Your task to perform on an android device: In the Google contacts app , Export the contact to the contact.vcf file.
Image 0: 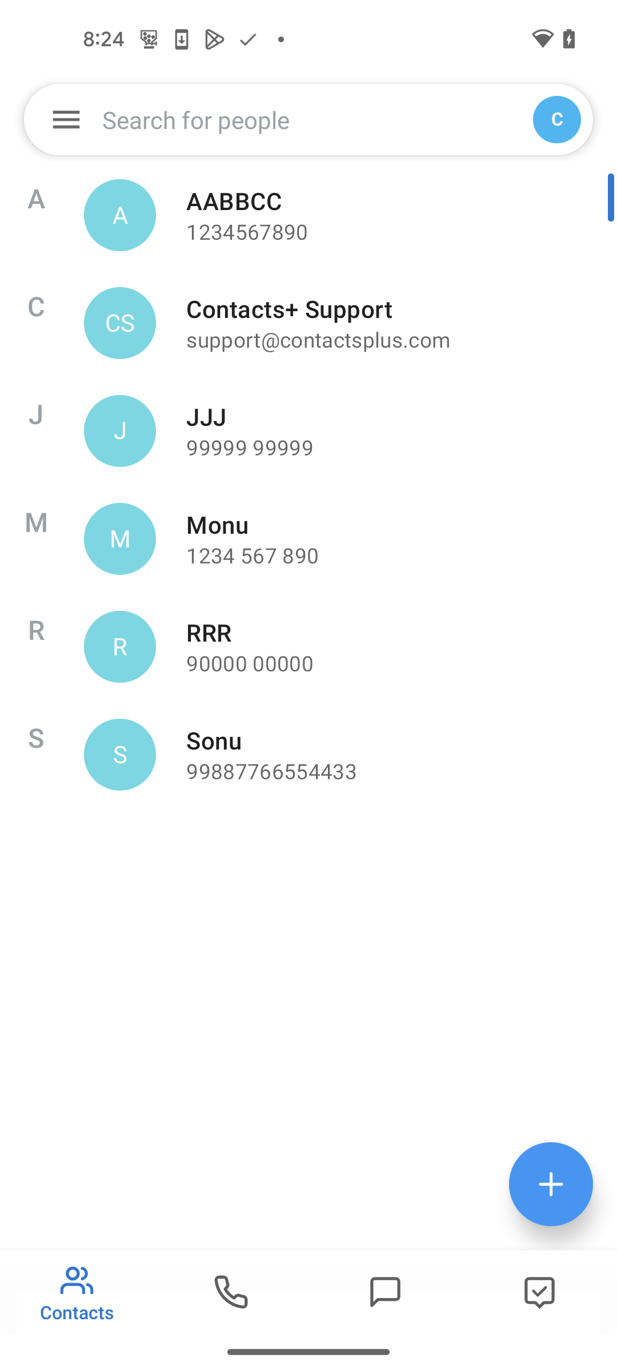
Open the Google contacts app
Step 0: open app "Contacts"
Image 1: 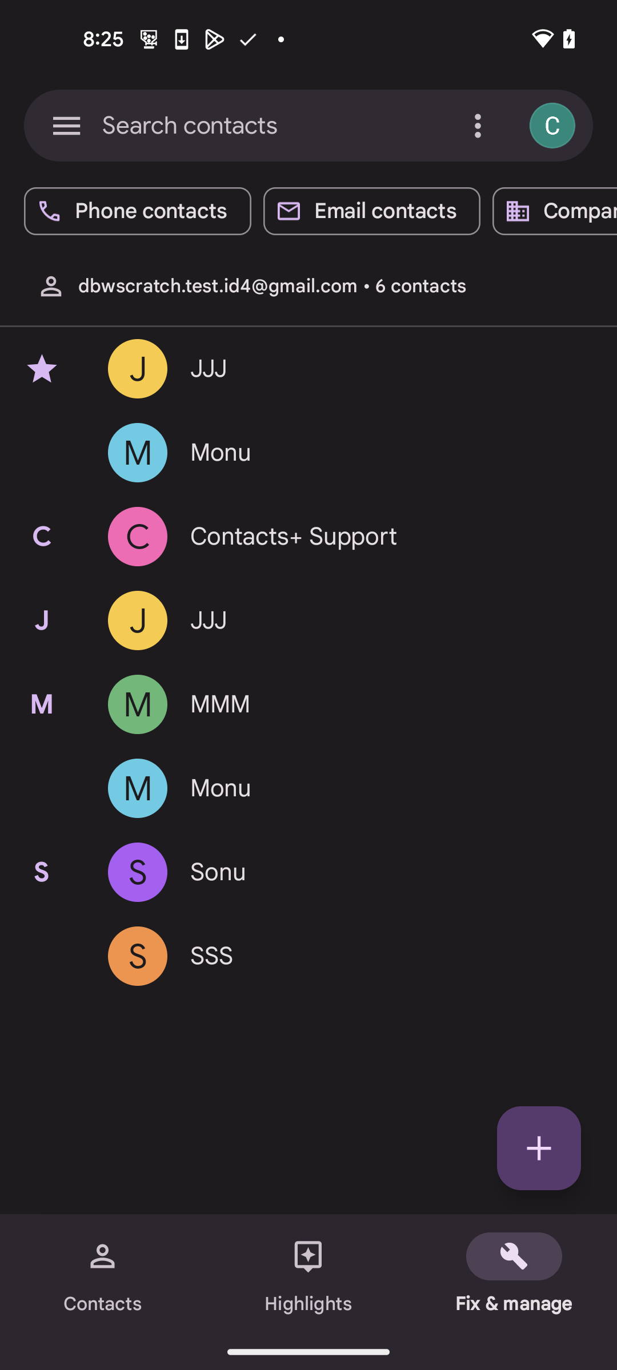
Click on Fix & manage bottom right corner
Step 1: click (514, 1274)
Image 2: 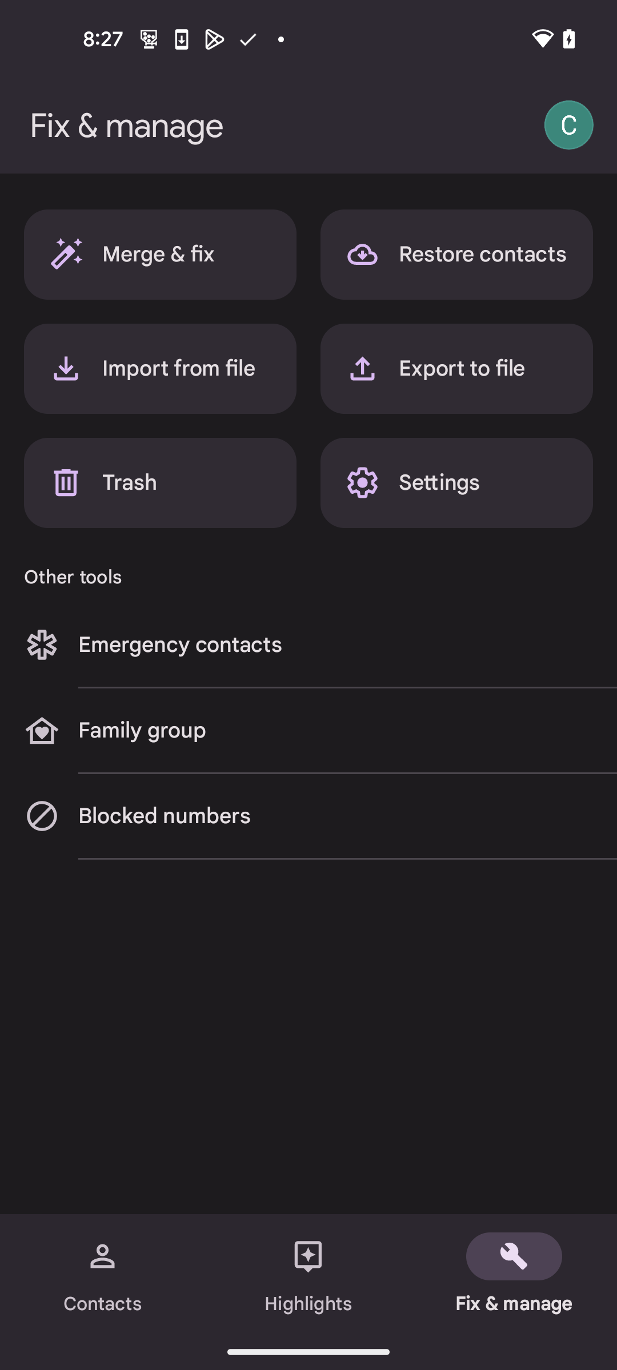
Click on Export to File
Step 2: click (456, 369)
Image 3: 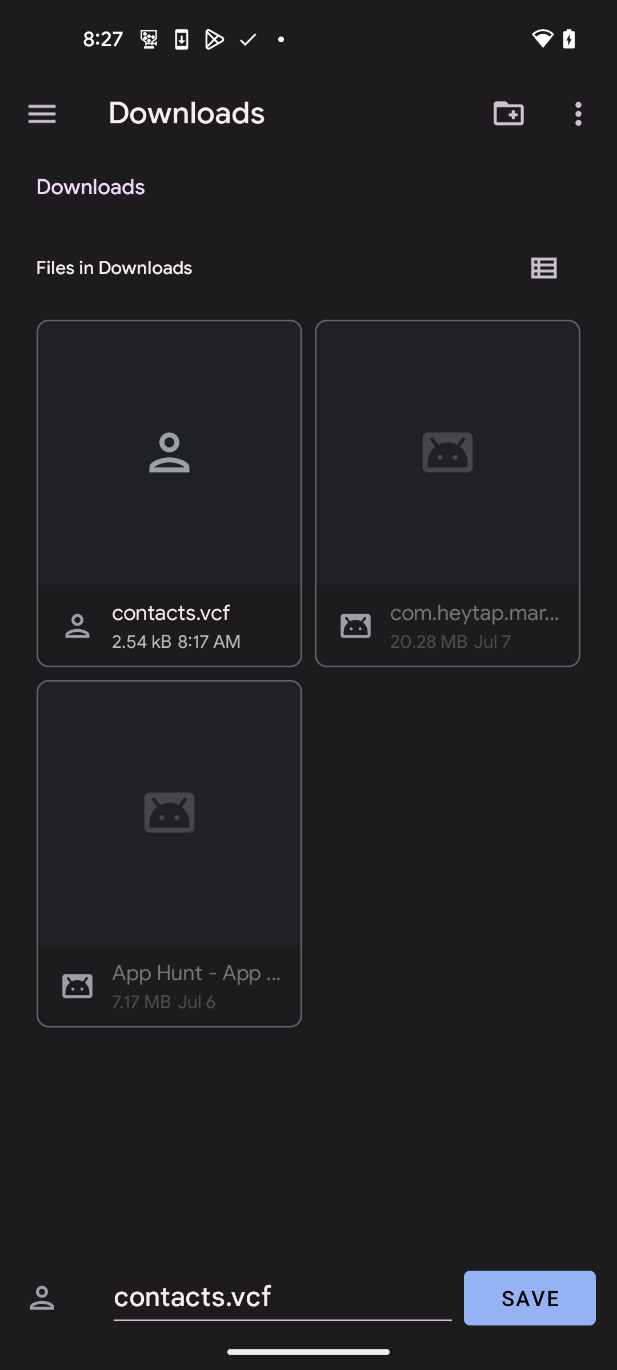
Click on Save button at the bottom right corner
Step 3: click (530, 1298)